Your task to perform on an android device: I want to use the world clock to see what the time is in New York.
Image 1: 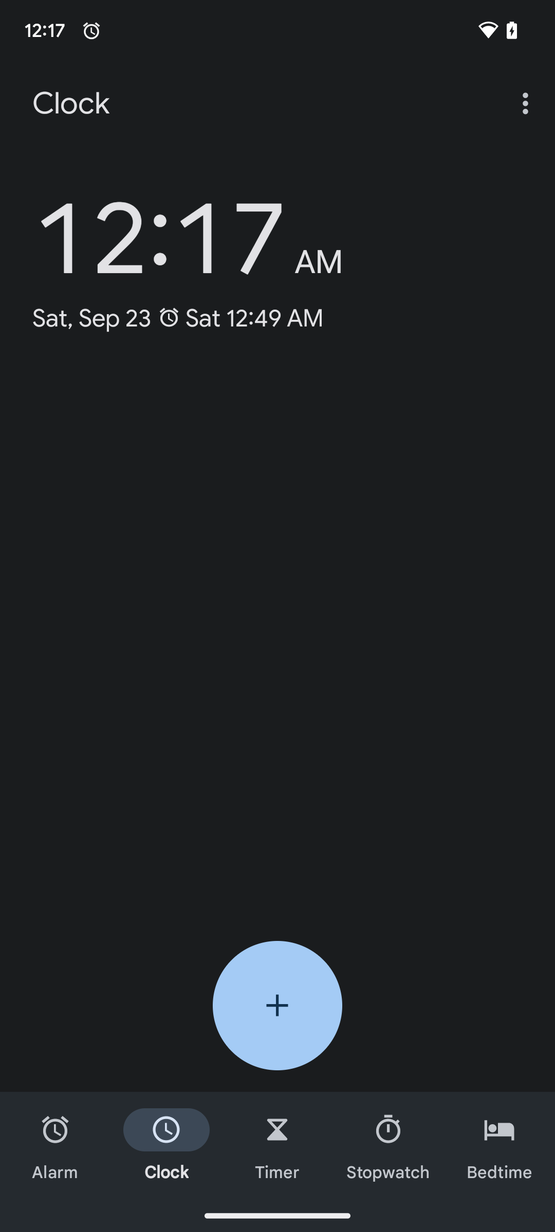
Click on the create button on the bottom of the screen.
Step 1: click (277, 1005)
Image 2: 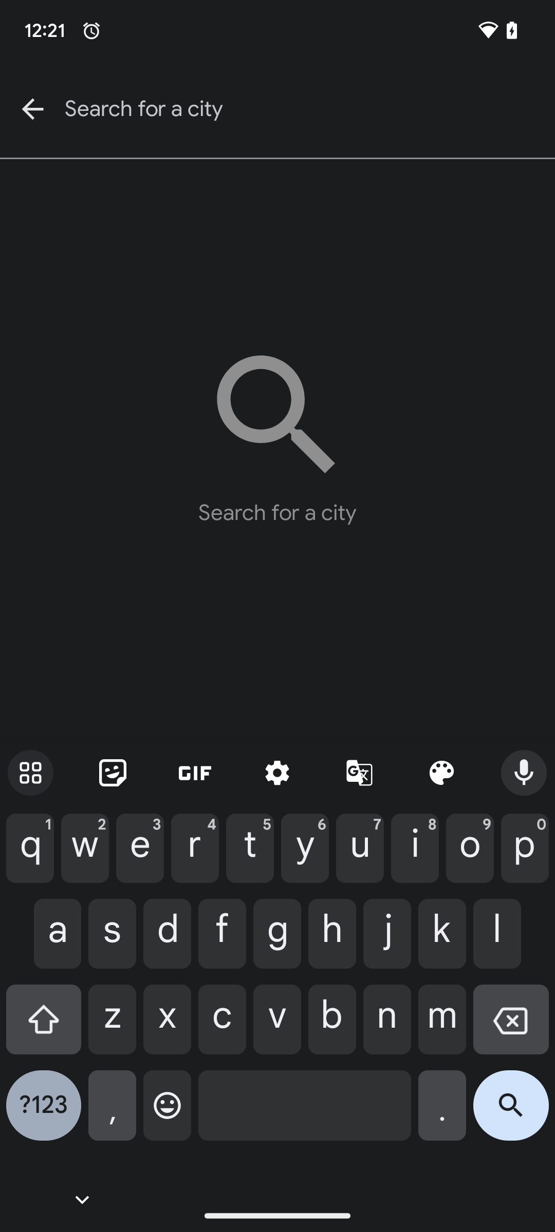
Type New York in the search bar on the top of the screen.
Step 2: type "New York"
Image 3: 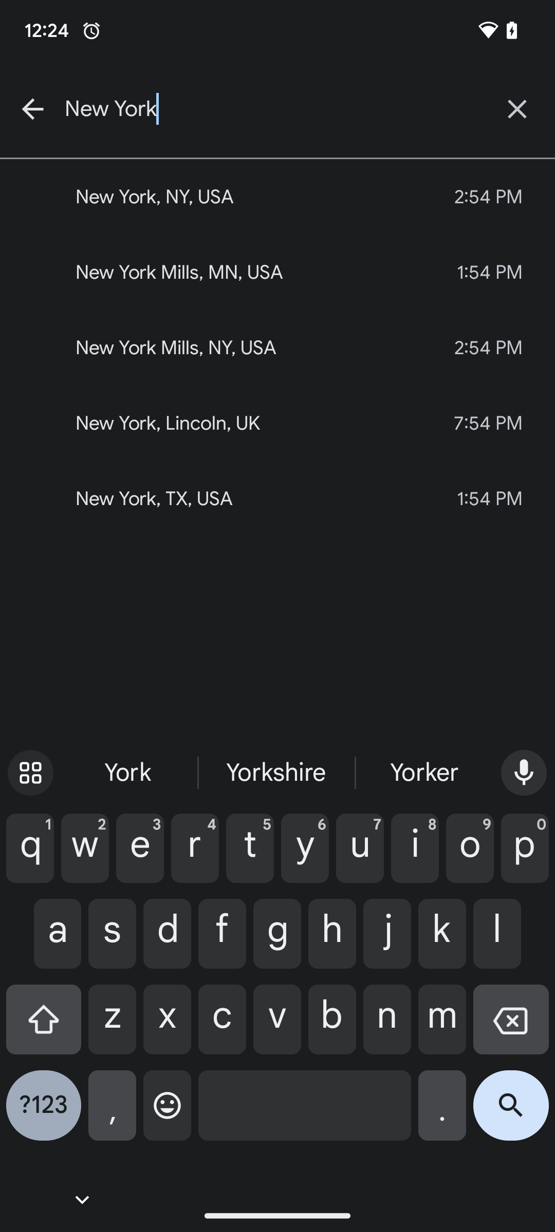
Click on the search button on the bottom right corner of the screen.
Step 3: click (511, 1113)